Your task to perform on an android device: Find the activities in Vancouver, British Columbia, Canada, for 3 adults for the dates December 16 to 19 on the Airbnb app.
Image 0: 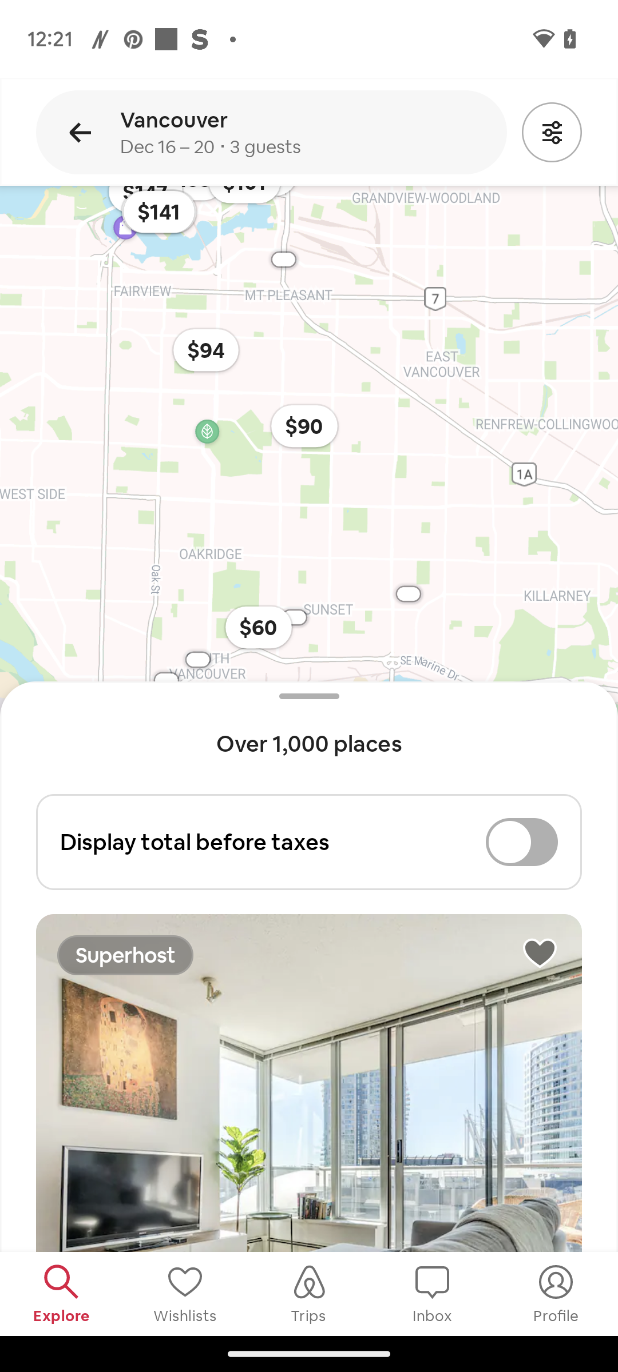
Go back to the previous page.
Step 0: press back button
Image 1: 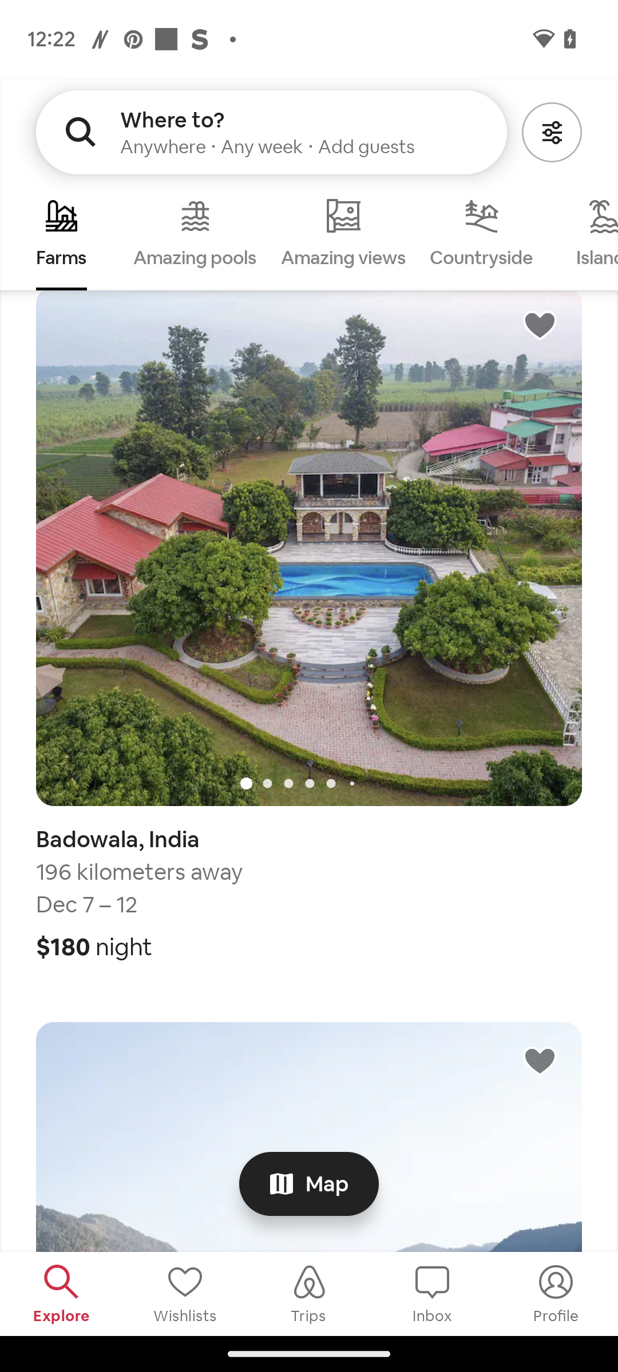
Click on the search box at the top.
Step 1: click (271, 131)
Image 2: 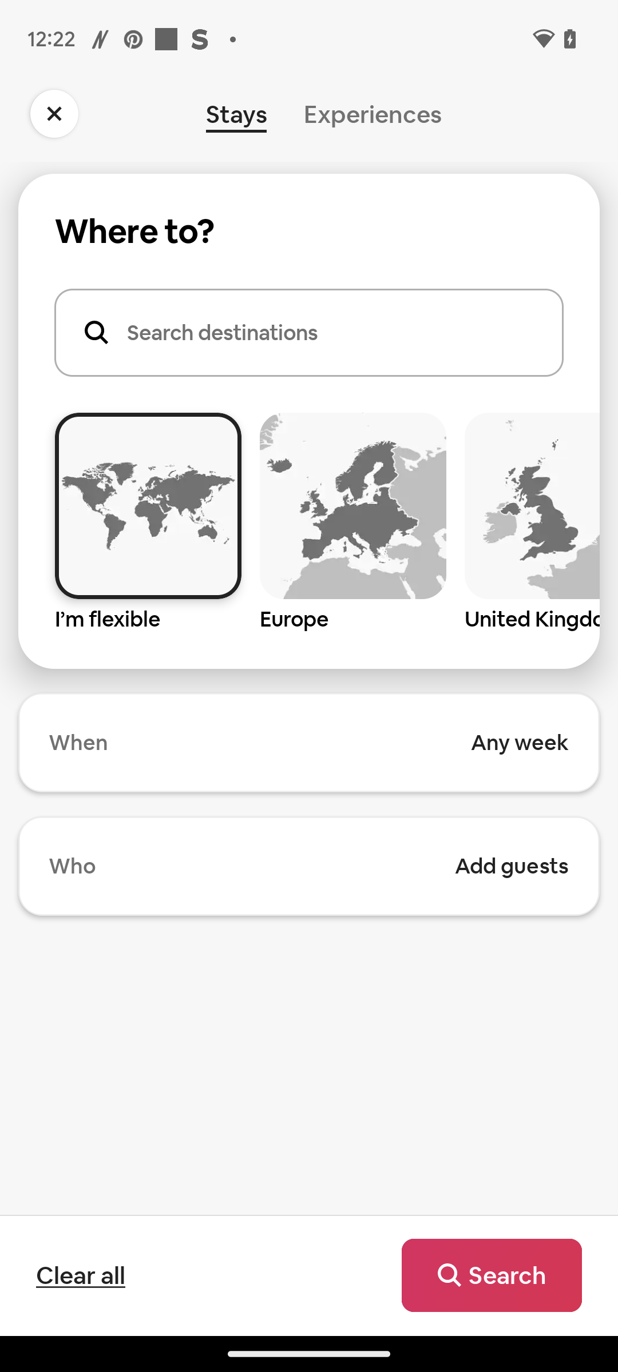
Click on the tab "Experiences"
Step 2: click (373, 114)
Image 3: 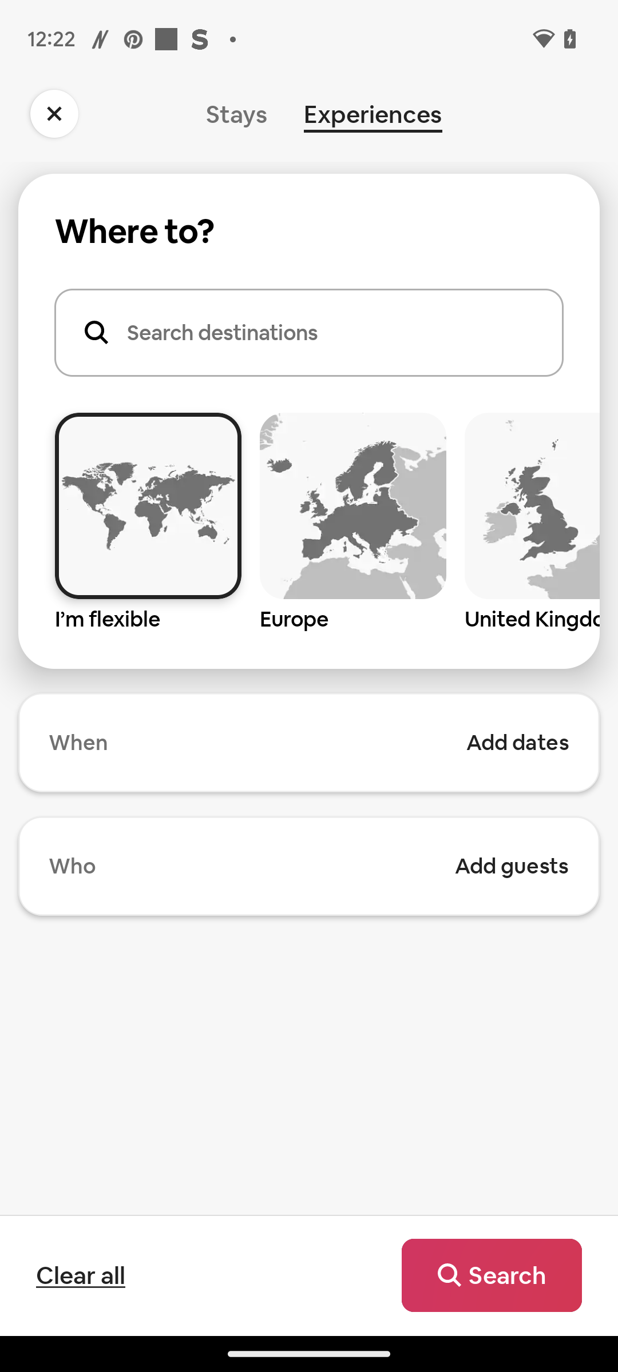
Click on the search box.
Step 3: click (308, 421)
Image 4: 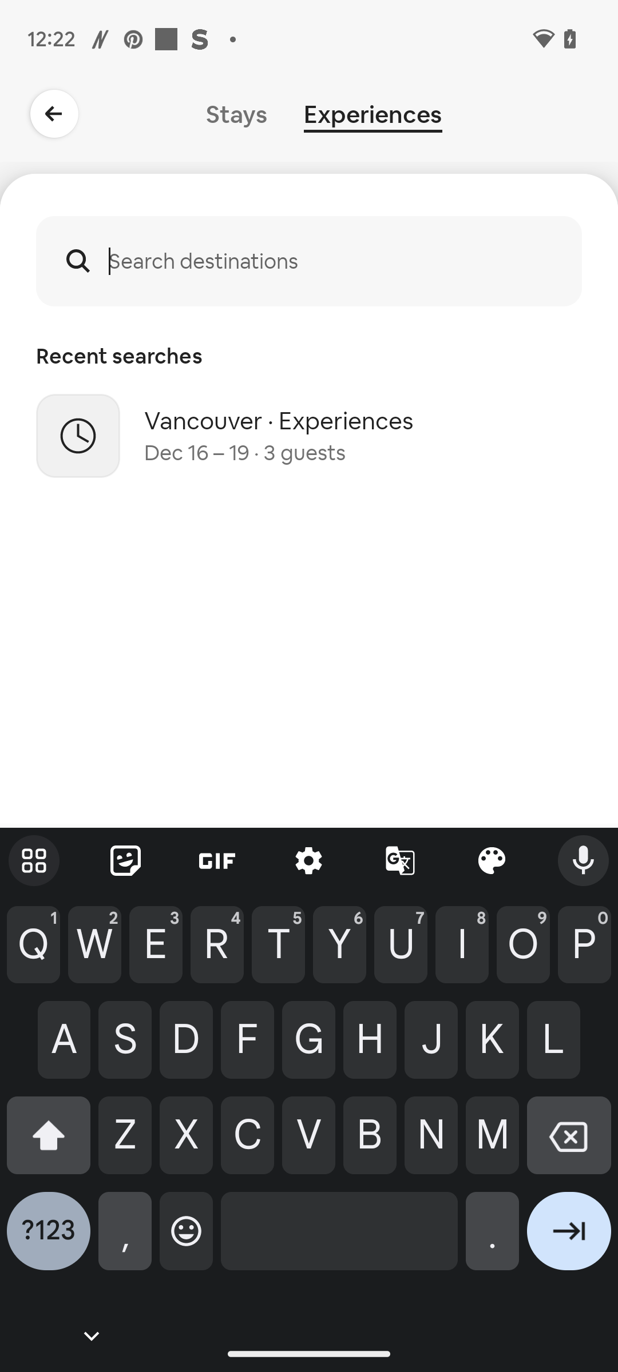
Type Vancouver, British Columbia, Canada in the search box.
Step 4: type "Vancouver, British Columbia, Canada "
Image 5: 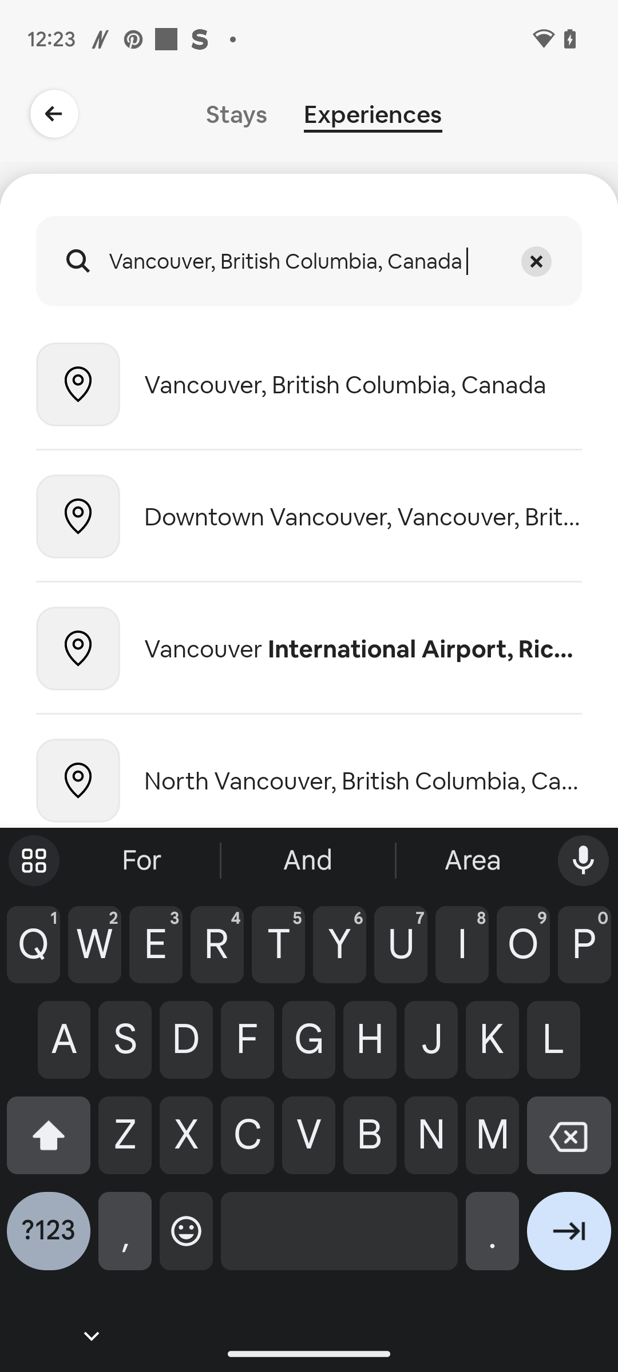
Select the First result Vancouver, British Columbia, Canada.
Step 5: click (363, 385)
Image 6: 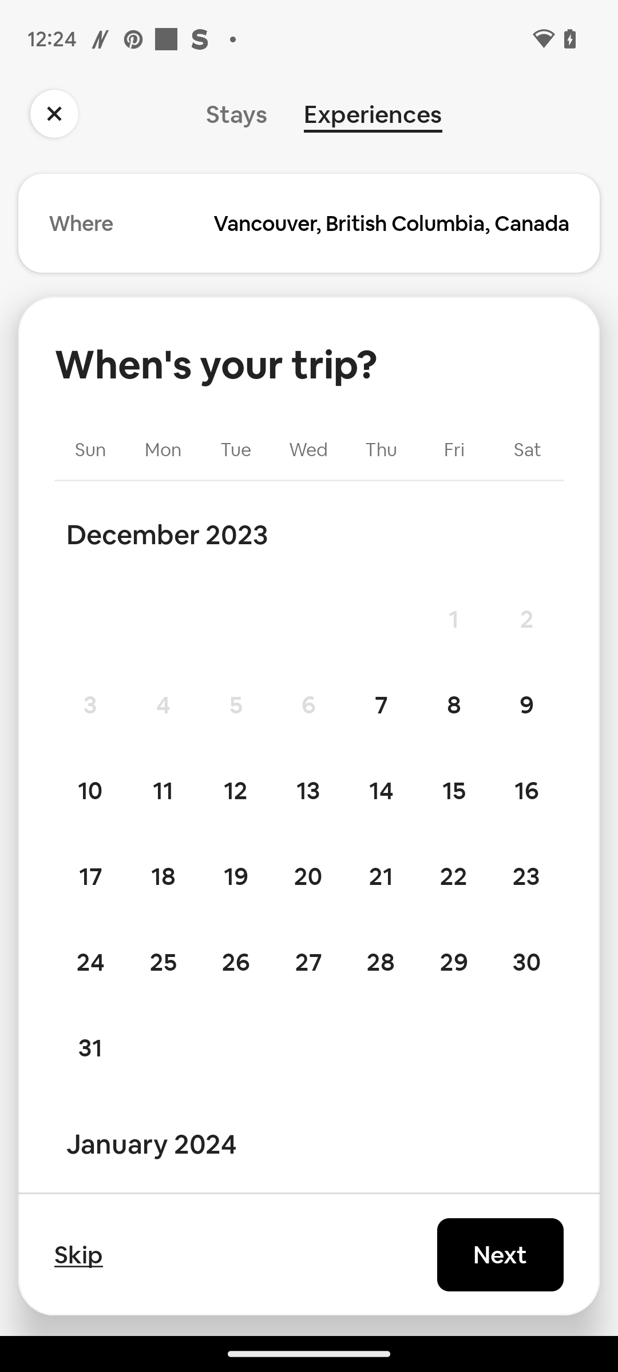
Click on the Date 16 December.
Step 6: click (526, 790)
Image 7: 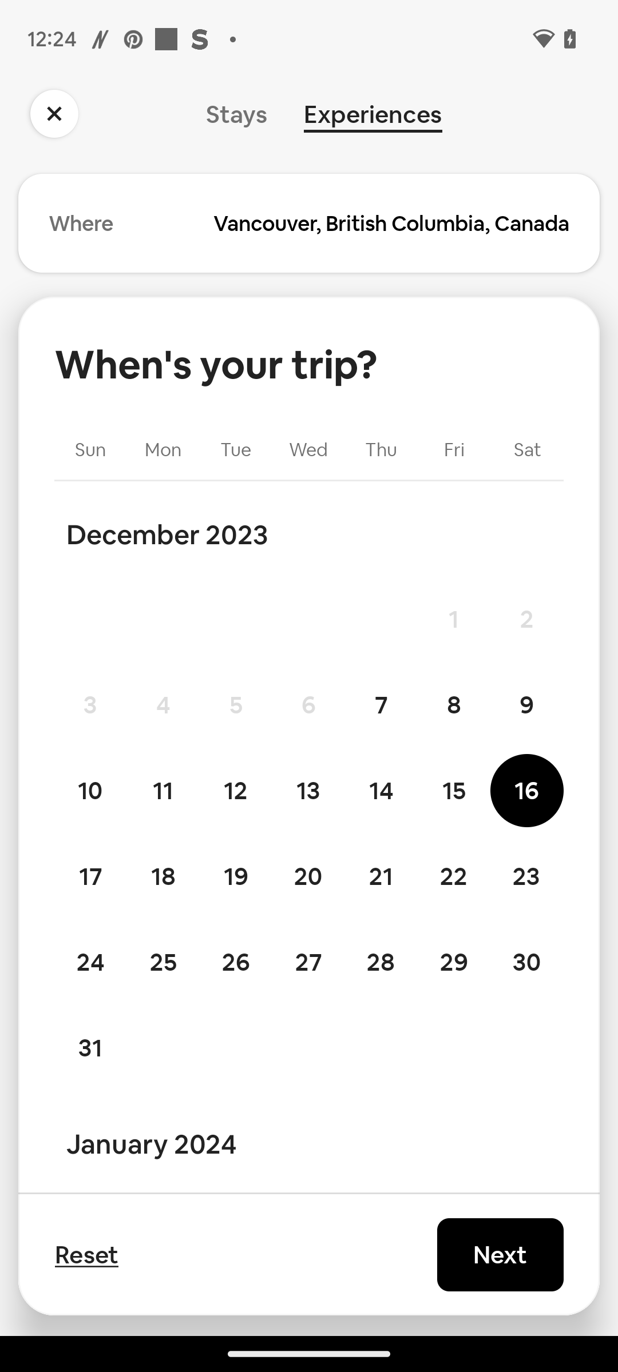
Click on the Date 20 December.
Step 7: click (308, 876)
Image 8: 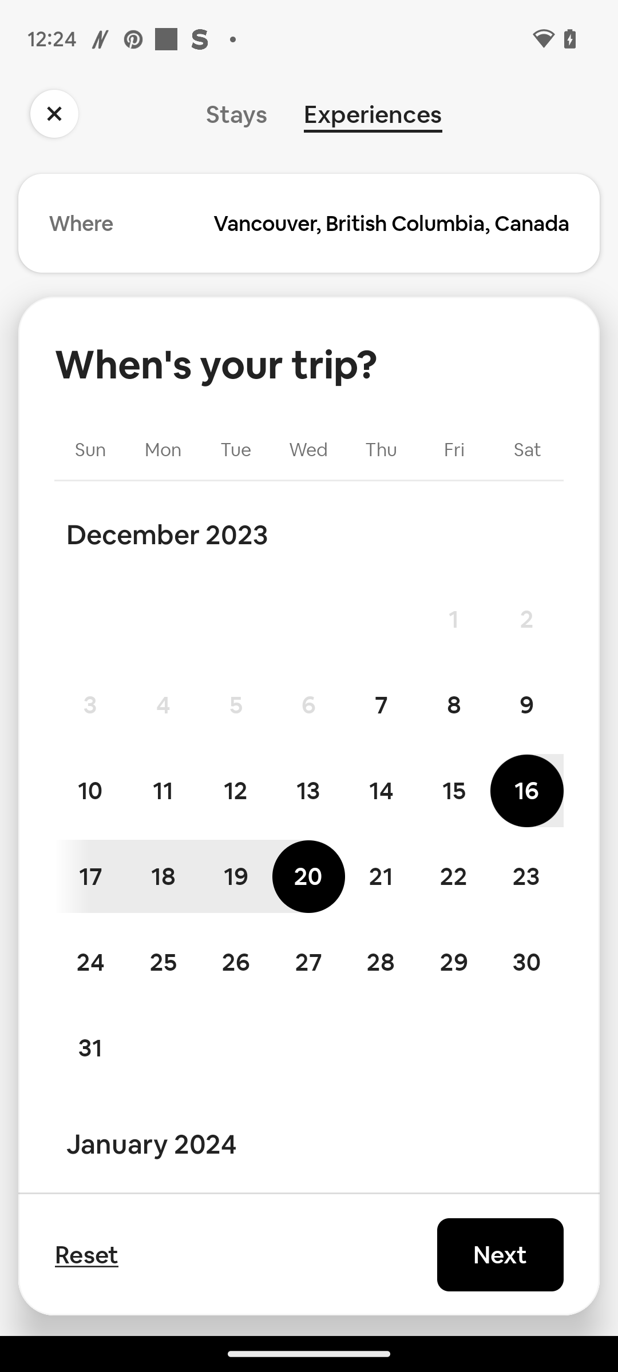
Click on the Next button at the bottom right corner of the screen.
Step 8: click (500, 1255)
Image 9: 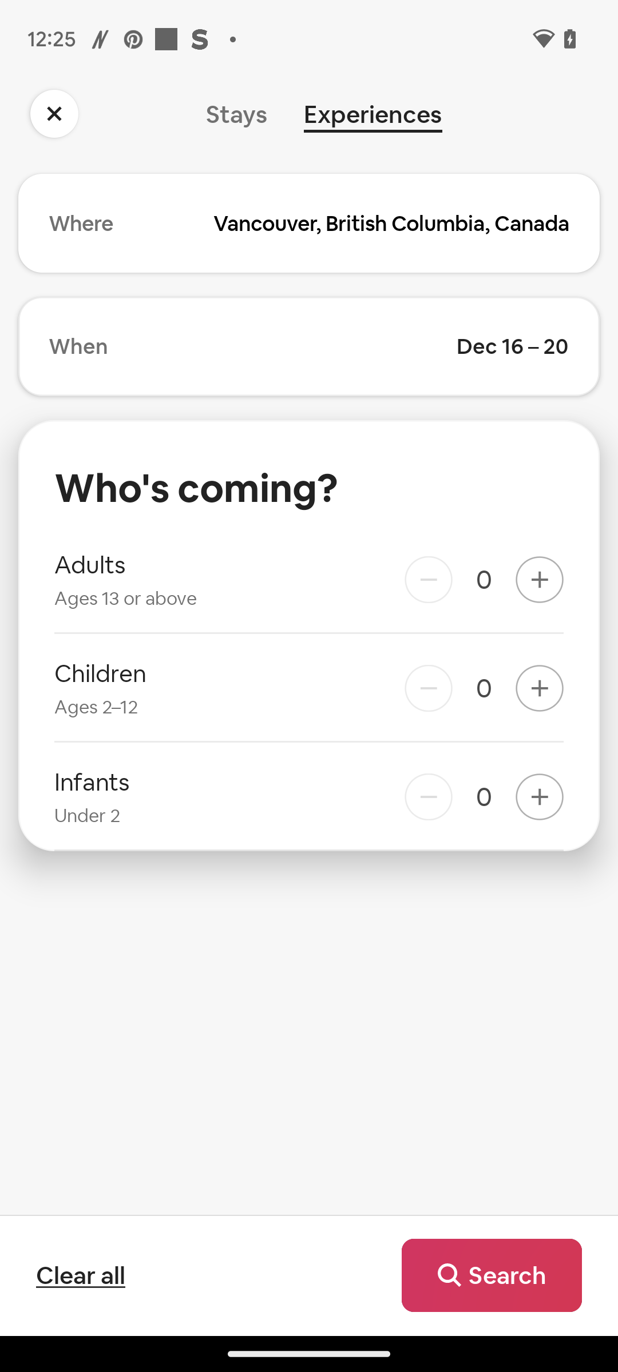
Click on the + icon  of the Adults tab.
Step 9: click (539, 579)
Image 10: 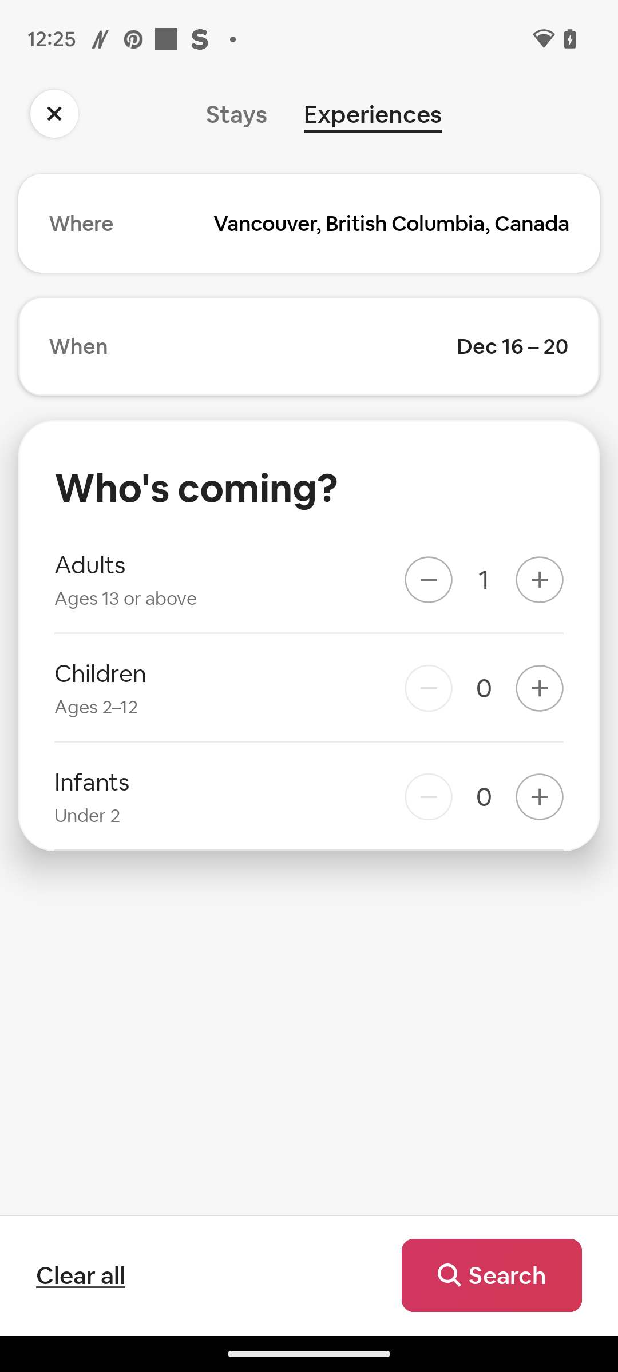
Click on the + icon  of the Adults tab.
Step 10: click (539, 579)
Image 11: 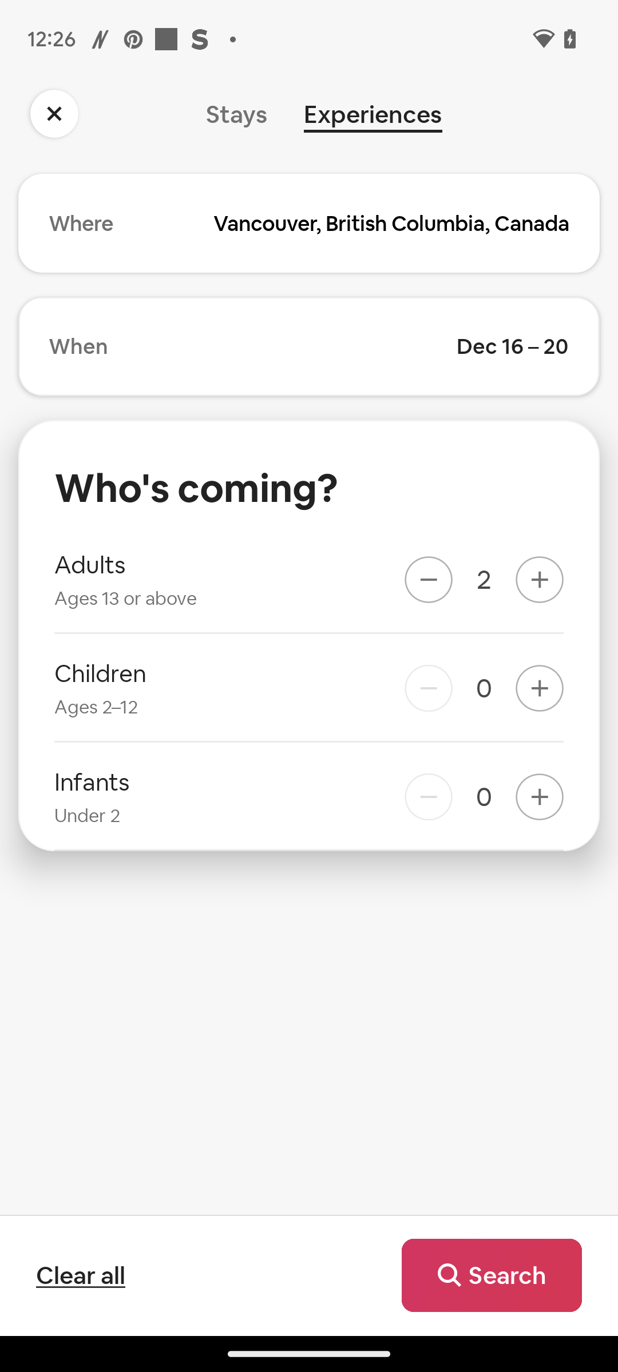
Click on the + icon  of the Adults tab.
Step 11: click (539, 579)
Image 13: 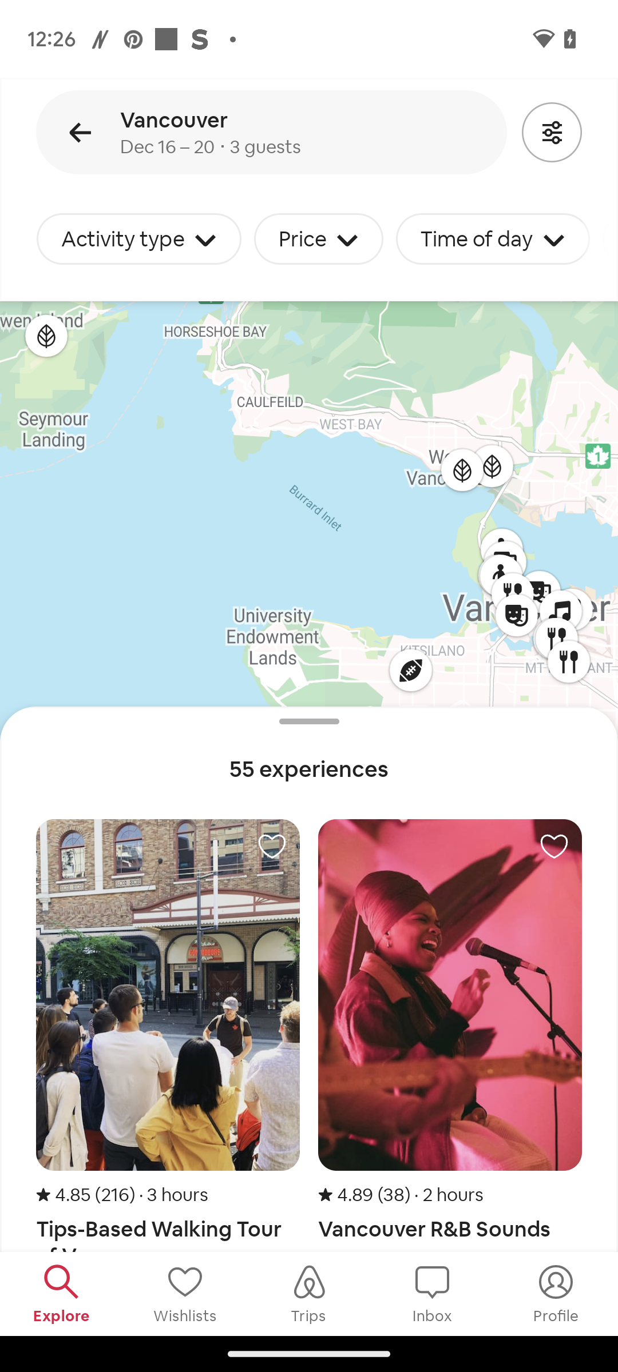
Scroll up
Step 13: scroll down